Your task to perform on an android device: I want to listen to the song Real Love by Martin Garrix on the Spotify app.
Image 0: 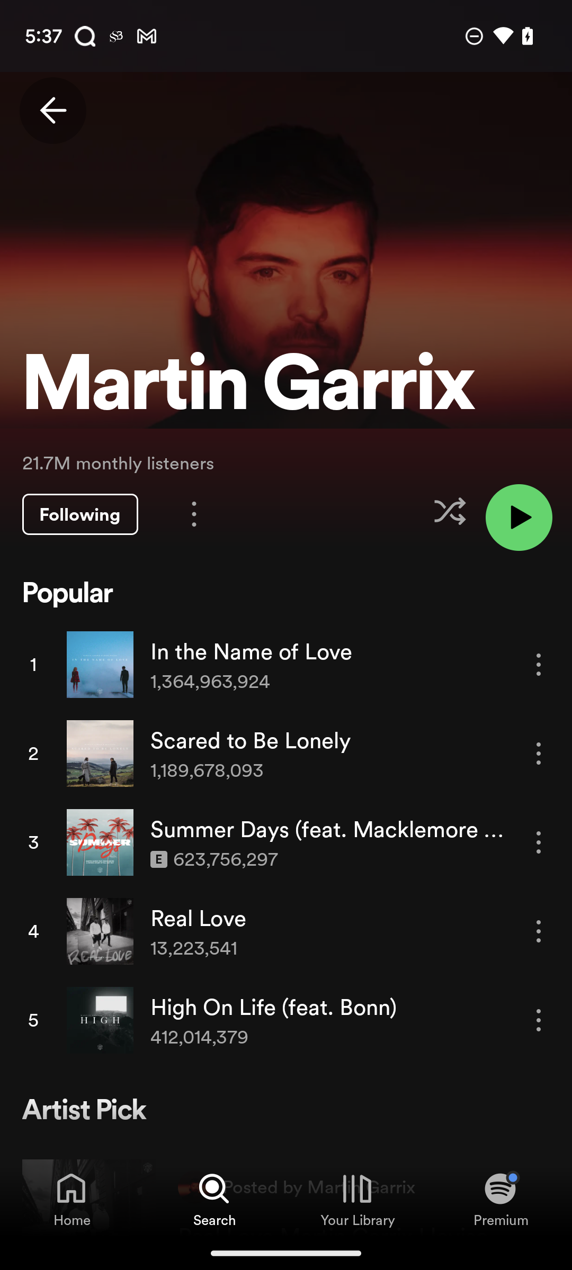
Click on the 4th song under popular category namely Real Love.
Step 0: click (327, 918)
Image 1: 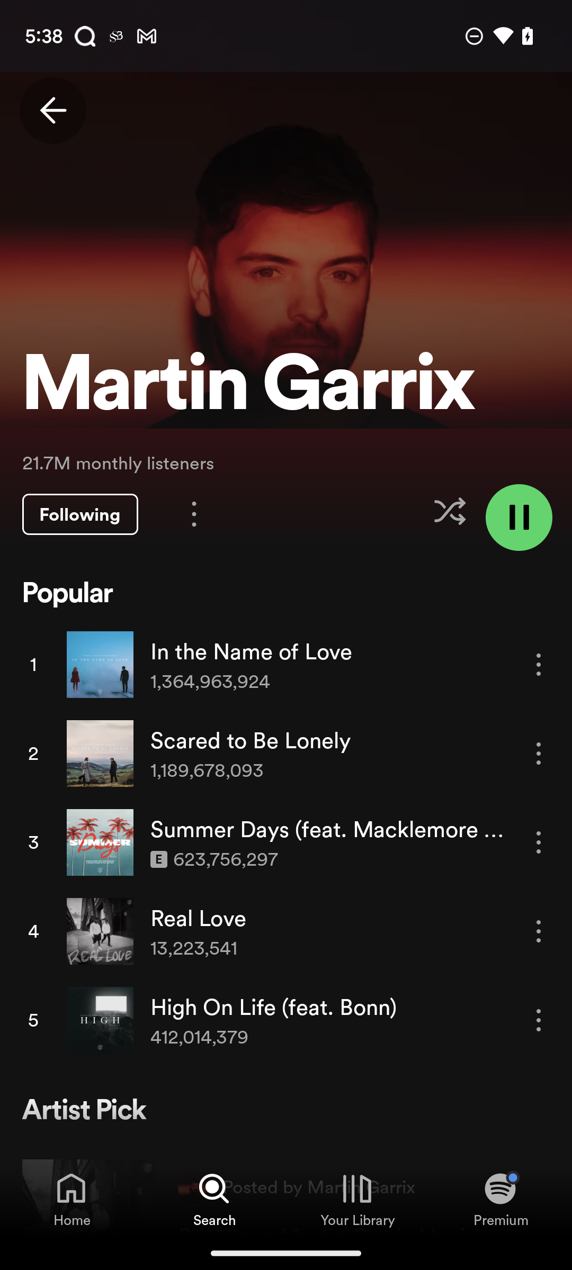
Click on the 4th song under popular category namely Real Love.
Step 1: wait
Image 2: 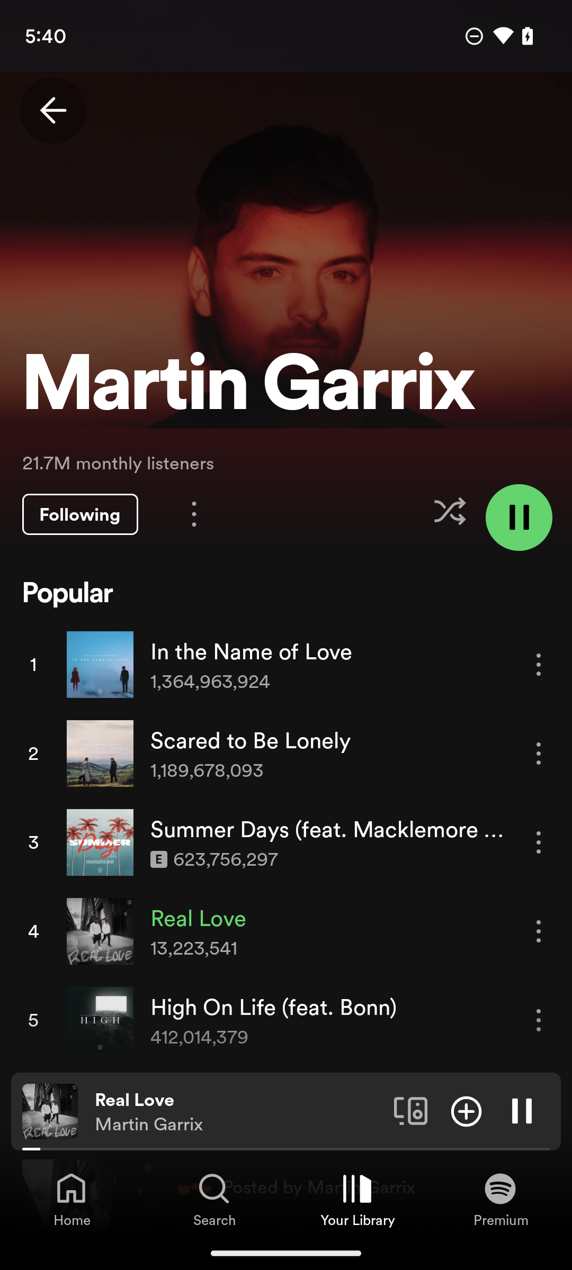
Click on the currently playing song card.
Step 2: click (286, 1112)